Your task to perform on an android device: I want to add the Red Magic Movement Car to my shopping cart.
Image 0: 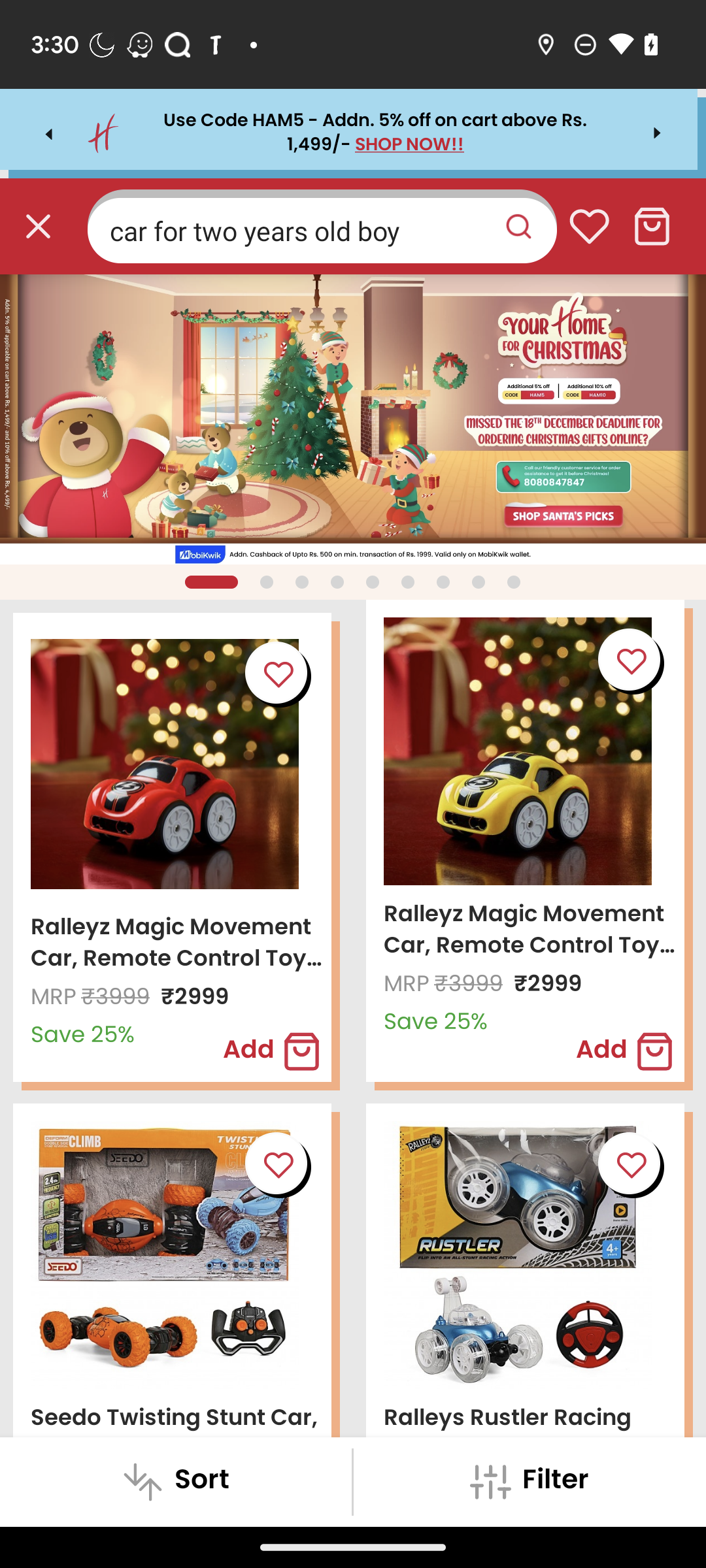
Click on the toy car suggestion on the top left side.
Step 0: click (165, 764)
Image 1: 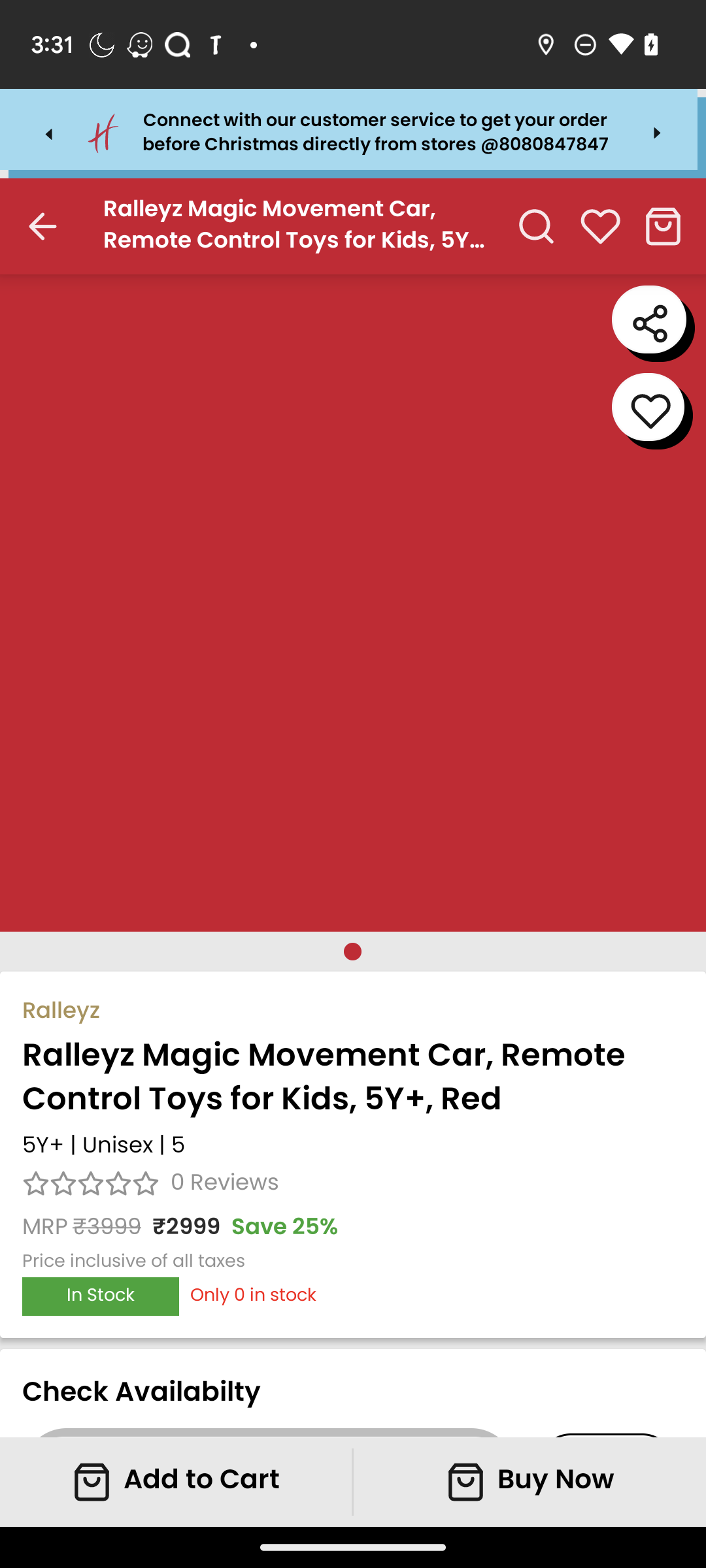
Click on the toy car suggestion on the top left side.
Step 1: wait
Image 2: 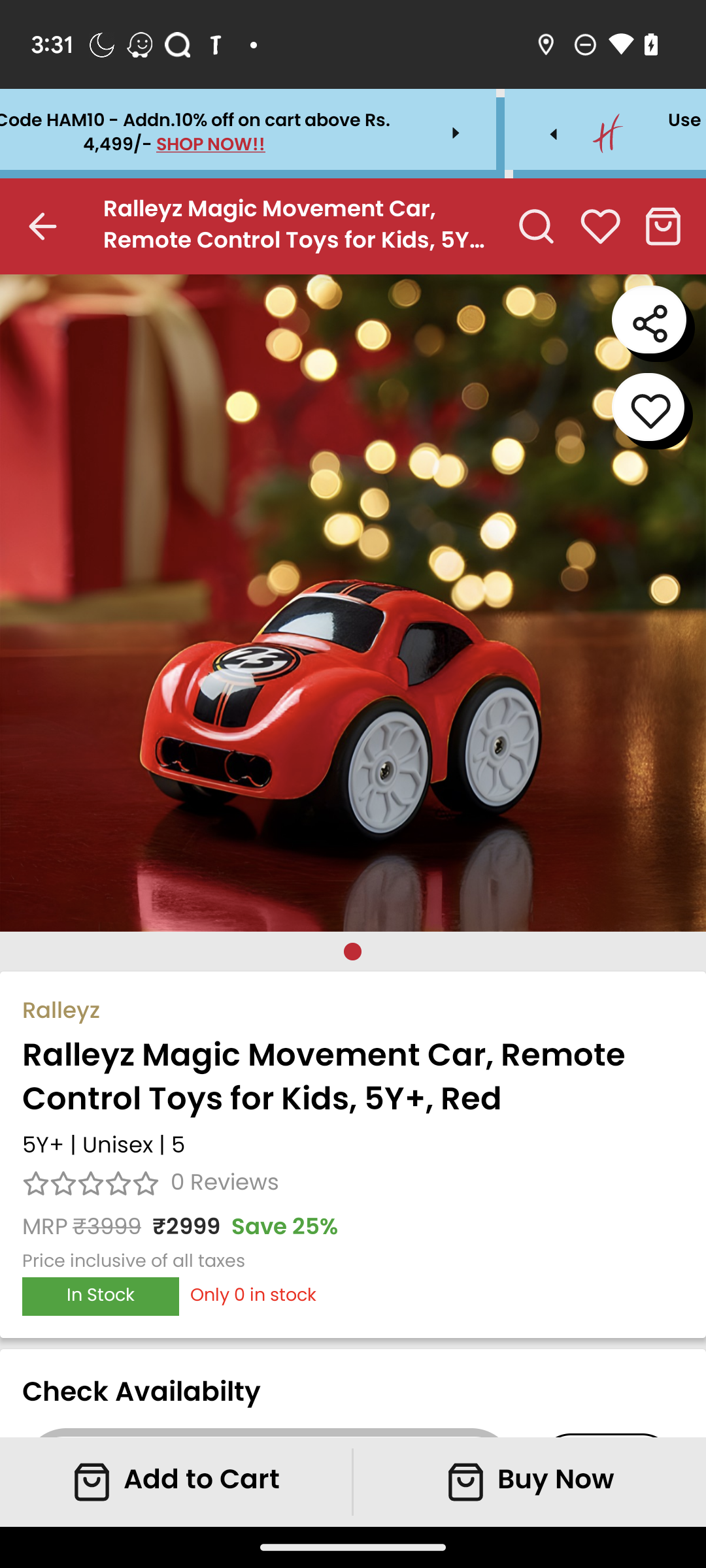
Click on the Add to Cart button.
Step 2: click (201, 1481)